Your task to perform on an android device: Open the Adobe Acrobat Reader app and view the welcome pdf then search for signature
Image 0: 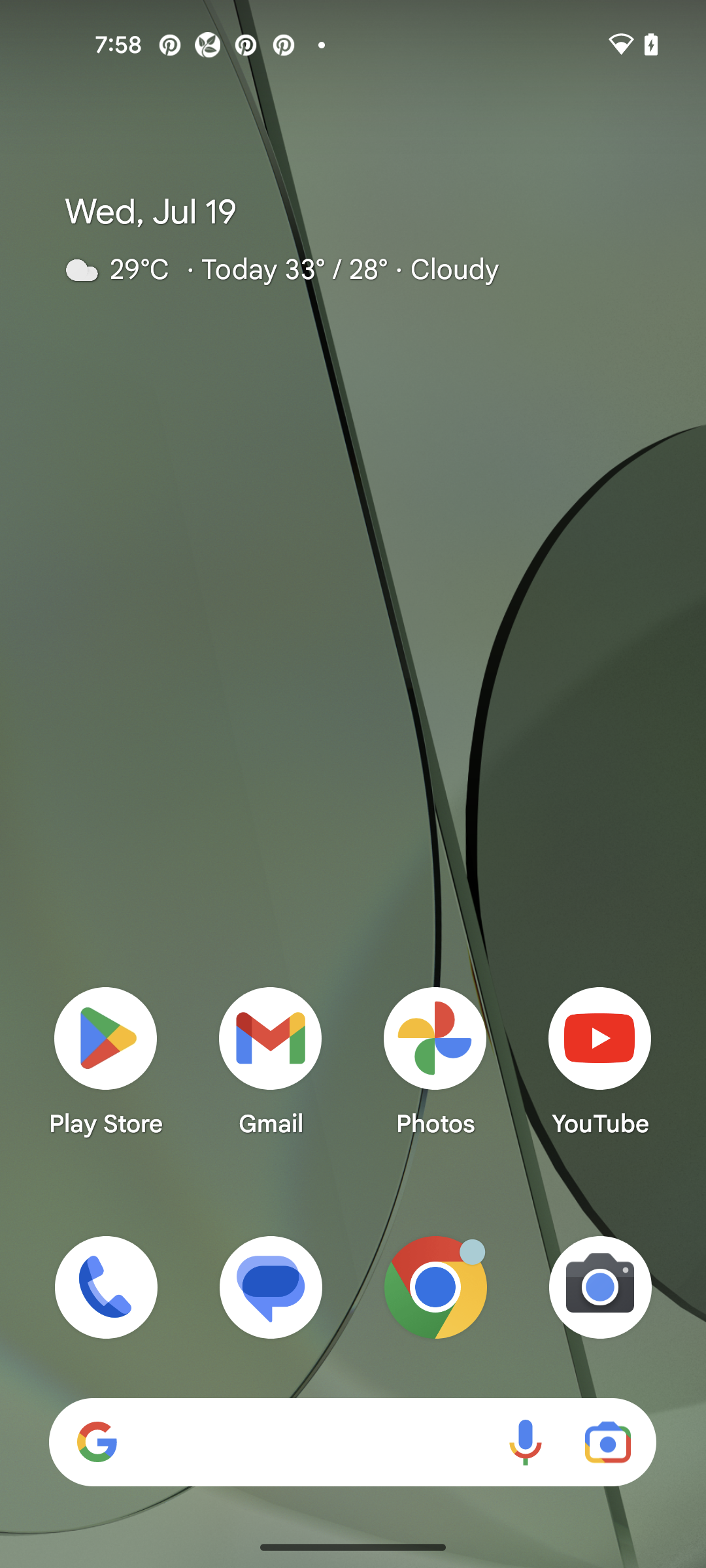
Open the Adobe Acrobat Reader app
Step 0: open app "Adobe Acrobat"
Image 1: 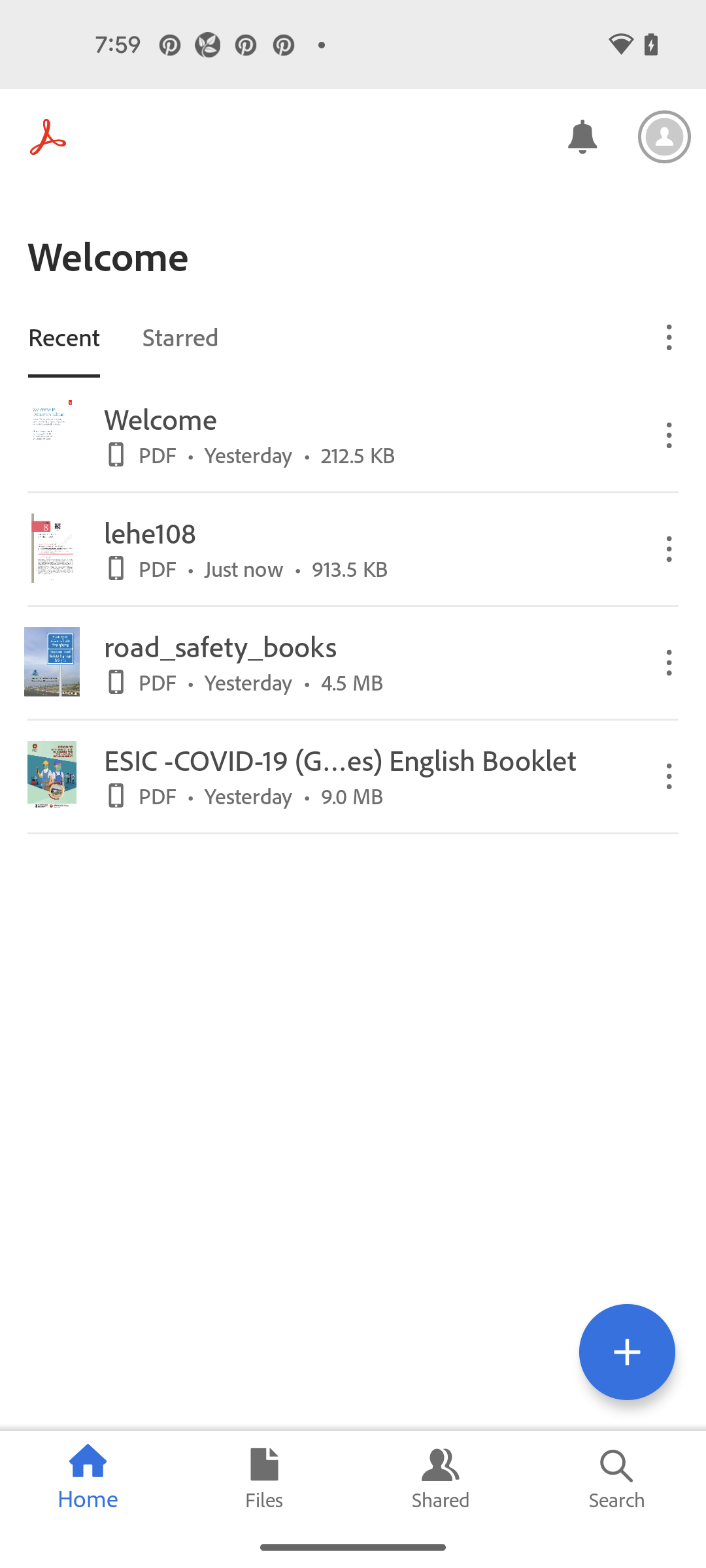
Open the welcome pdf
Step 1: click (347, 434)
Image 2: 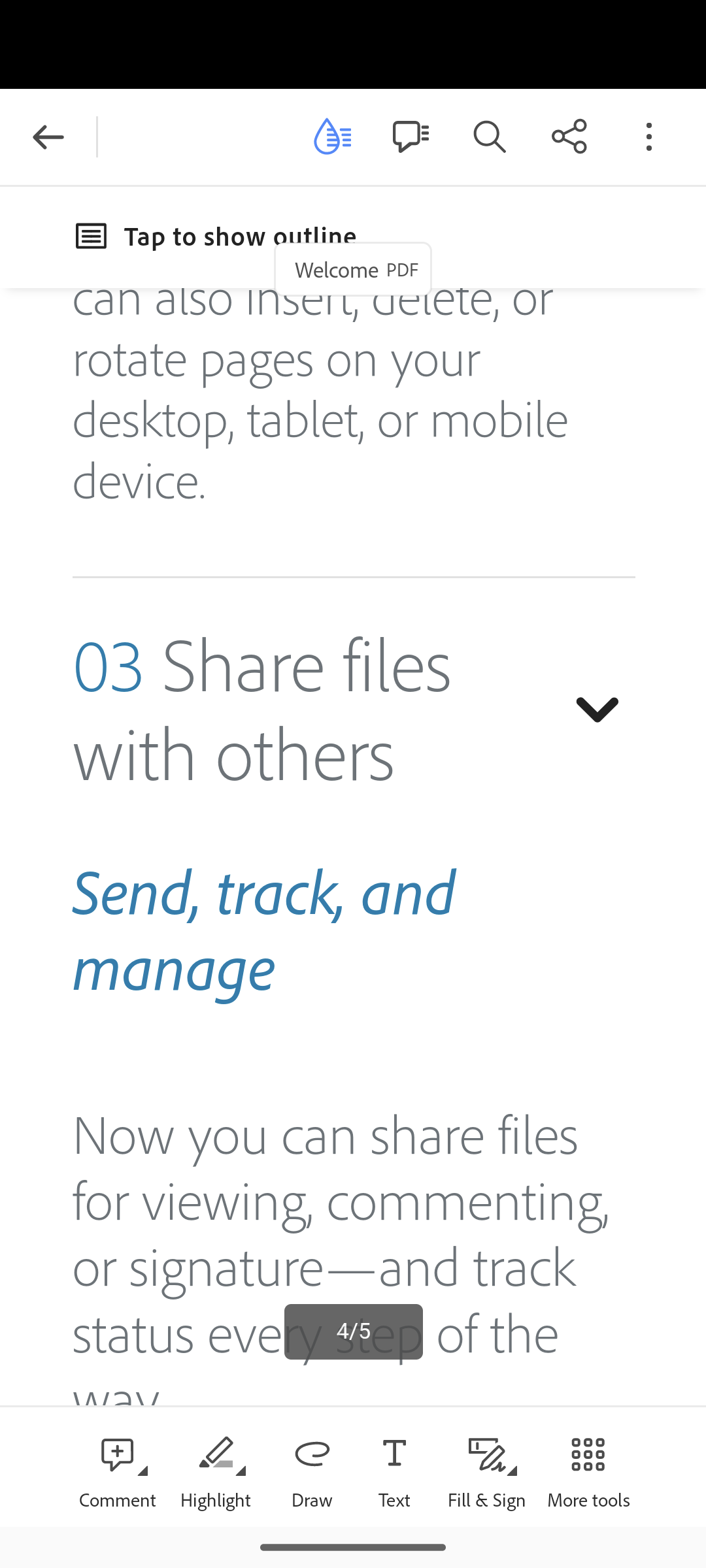
click on search icon
Step 2: click (490, 136)
Image 3: 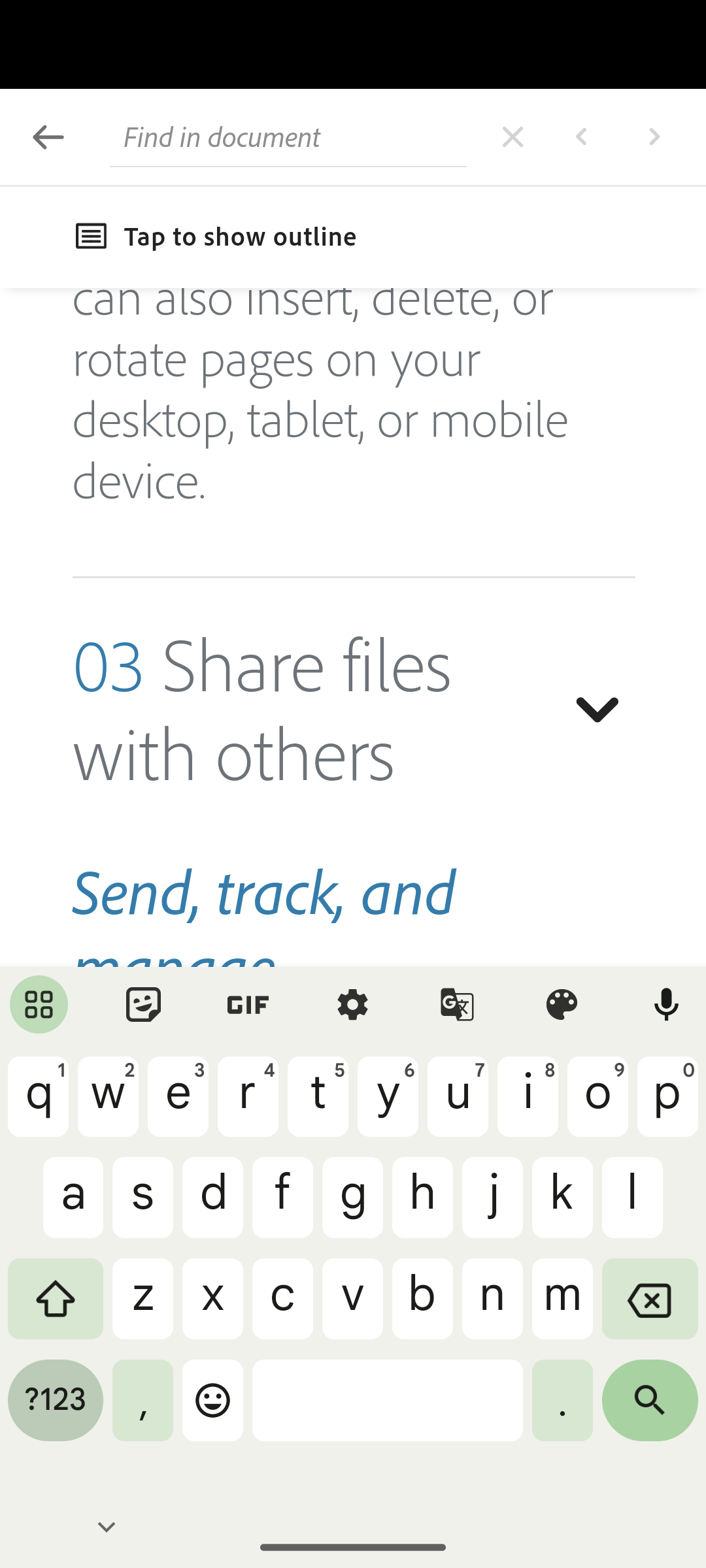
search for signature
Step 3: type "signature"
Image 4: 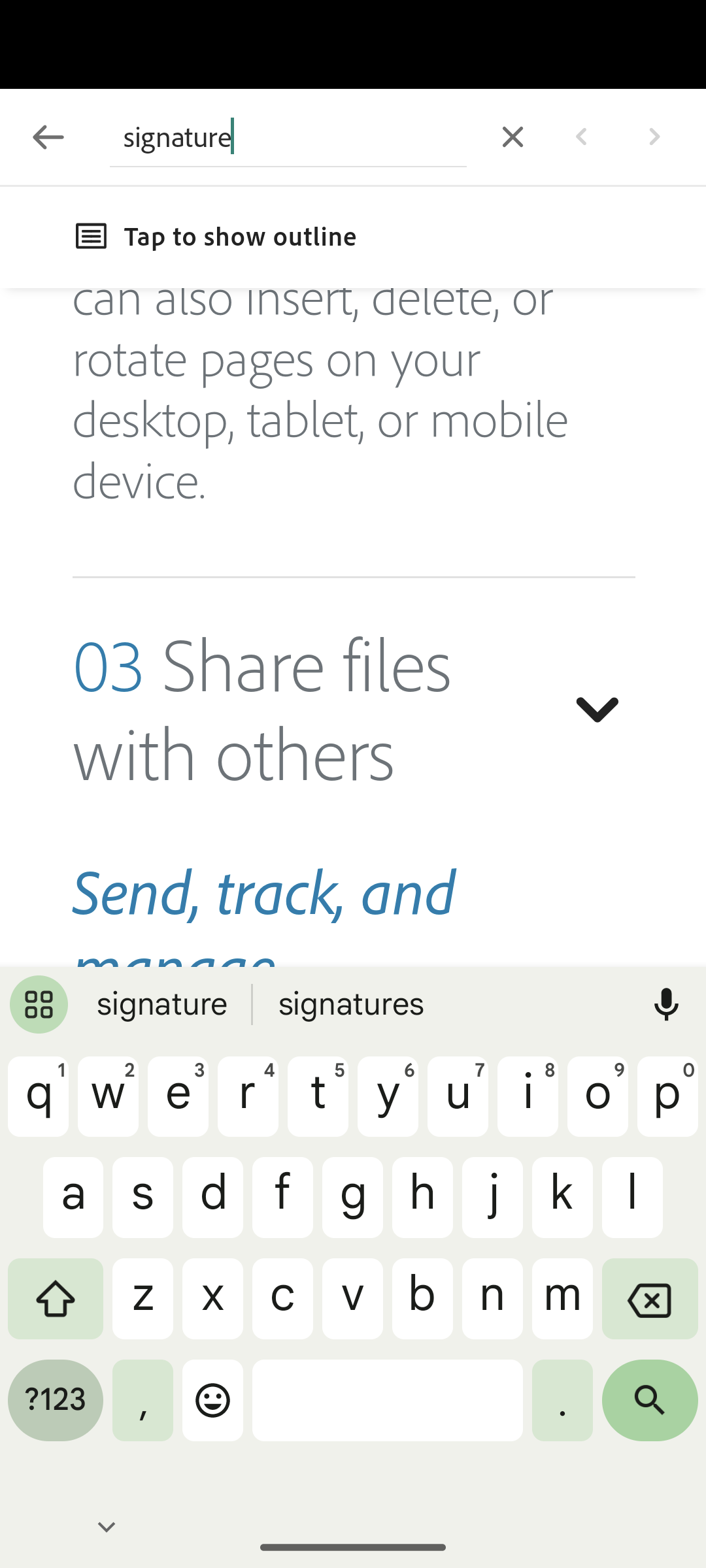
click on the search icon
Step 4: click (650, 1410)